Your task to perform on an android device: Read the reviews for the PUMA Men's Viz Runner running shoes so as to judge the quality and other parameters of the product in the eBay app.
Image 0: 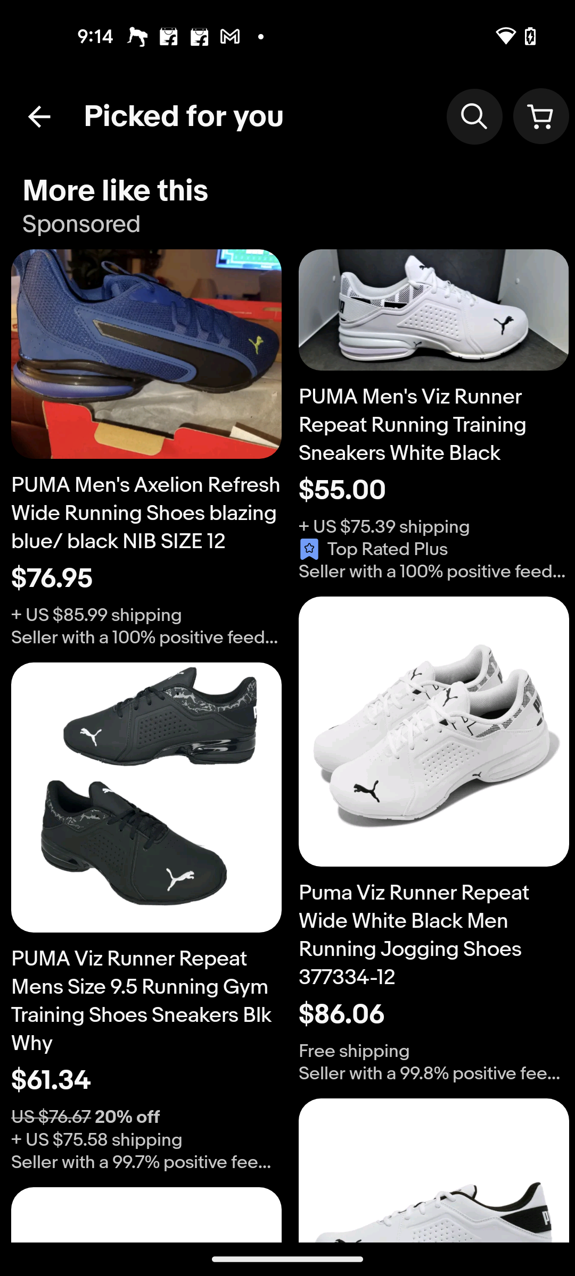
Get back to the previous page of the app
Step 0: press back button
Image 1: 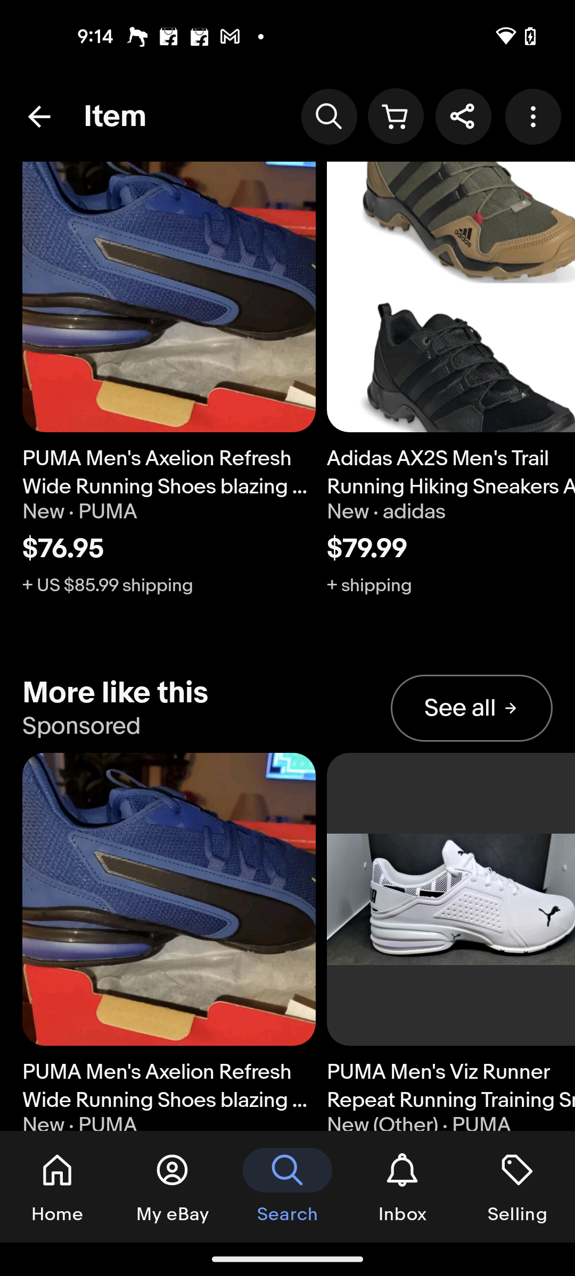
Swipe up for the reviews
Step 1: scroll down
Image 2: 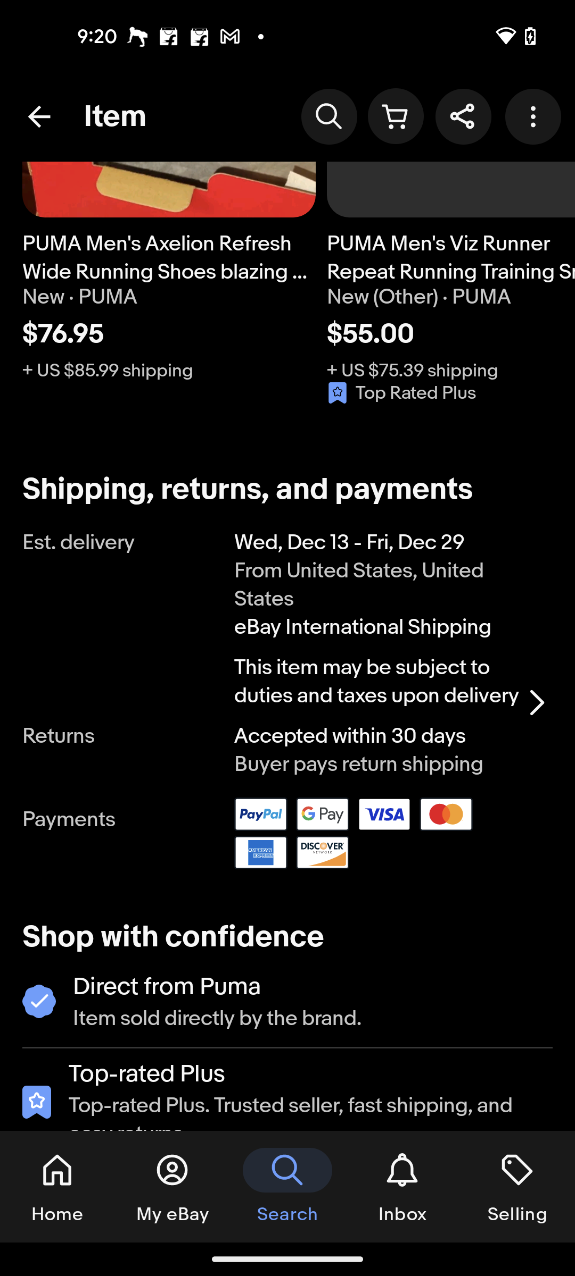
Swipe up for the reviews
Step 2: scroll down
Image 3: 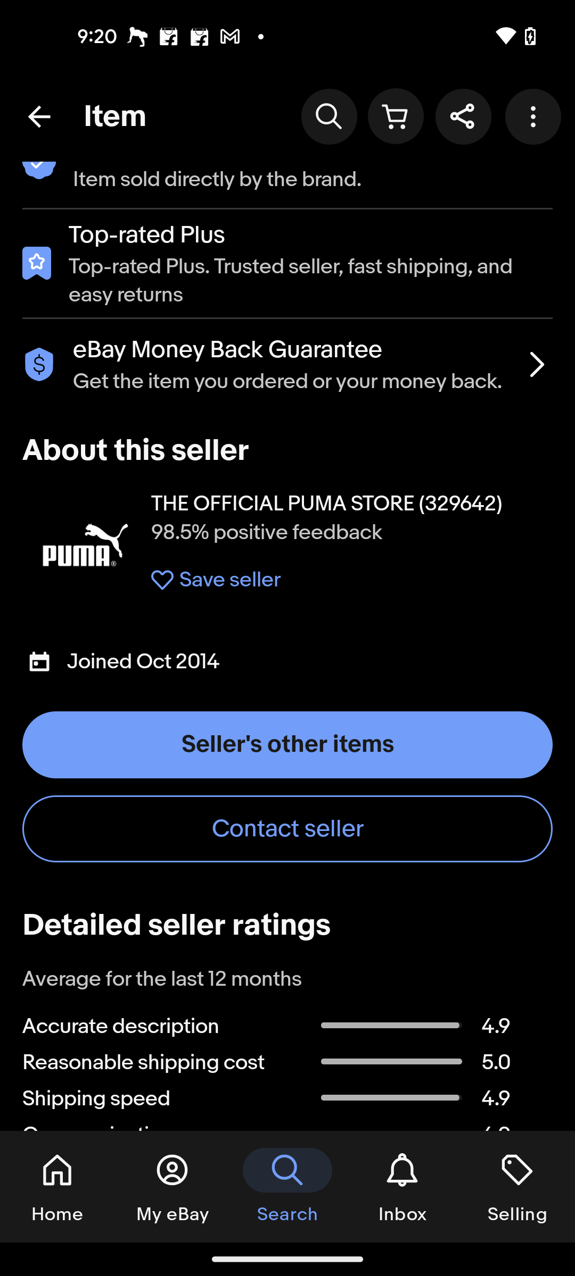
Swipe up for the reviews
Step 3: scroll down
Image 4: 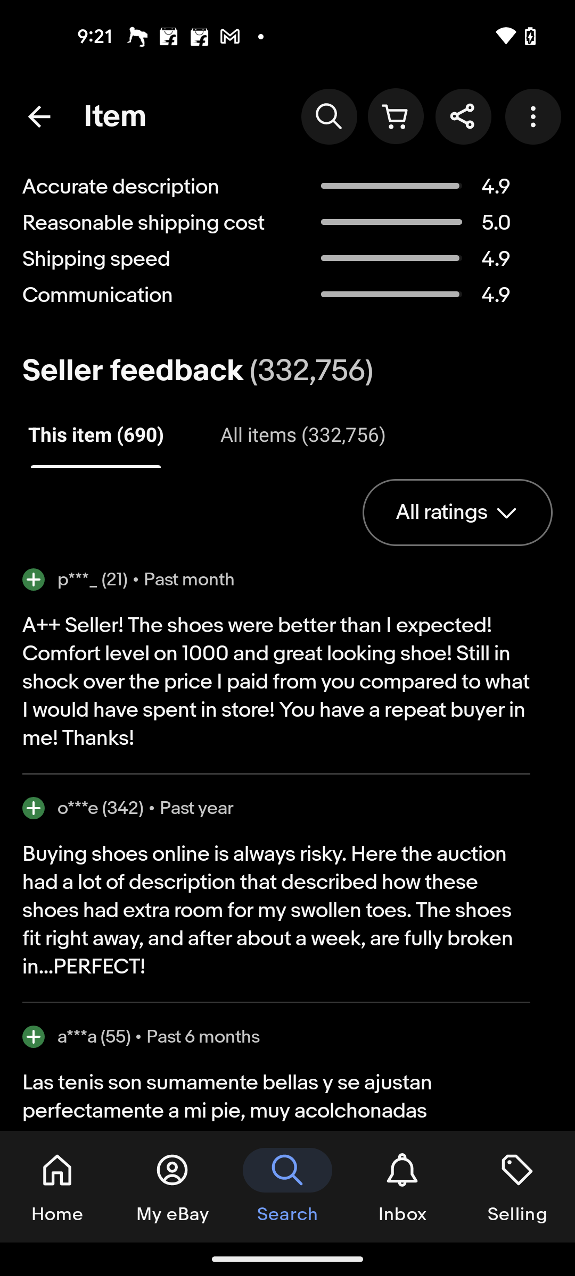
Swipe up for the reviews
Step 4: scroll down
Image 5: 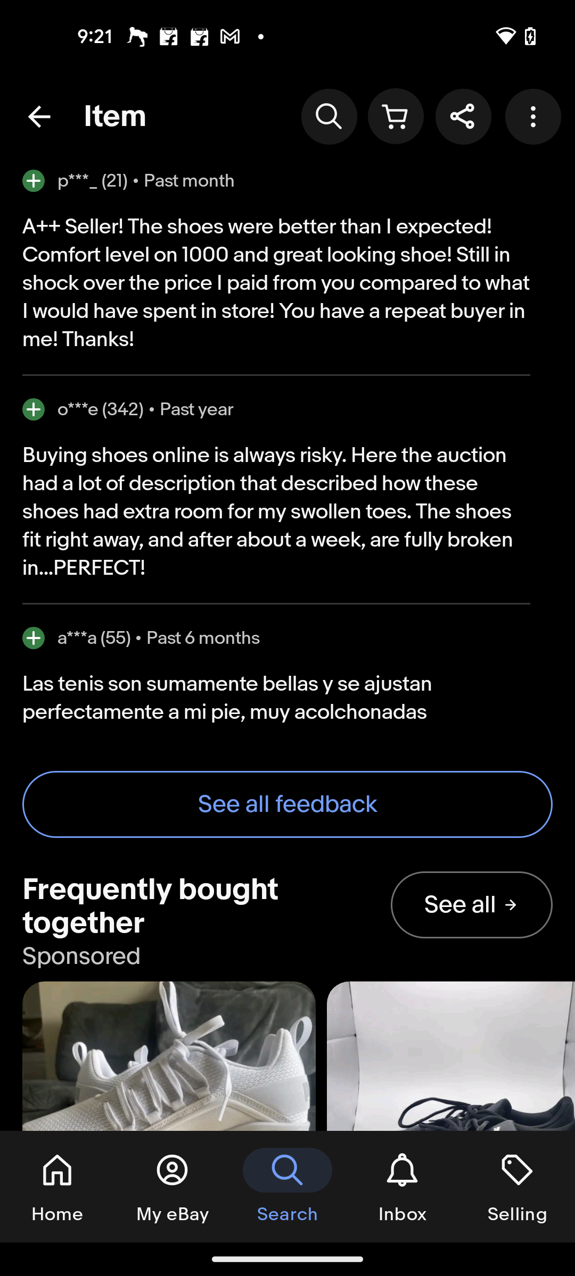
Click on the See all feedback button
Step 5: click (287, 804)